Your task to perform on an android device: As a carpenter, I'm always interested in learning about new DIY projects, so open Youtube and search for How to Make a Workbench DIY Woodworking Video.
Image 0: 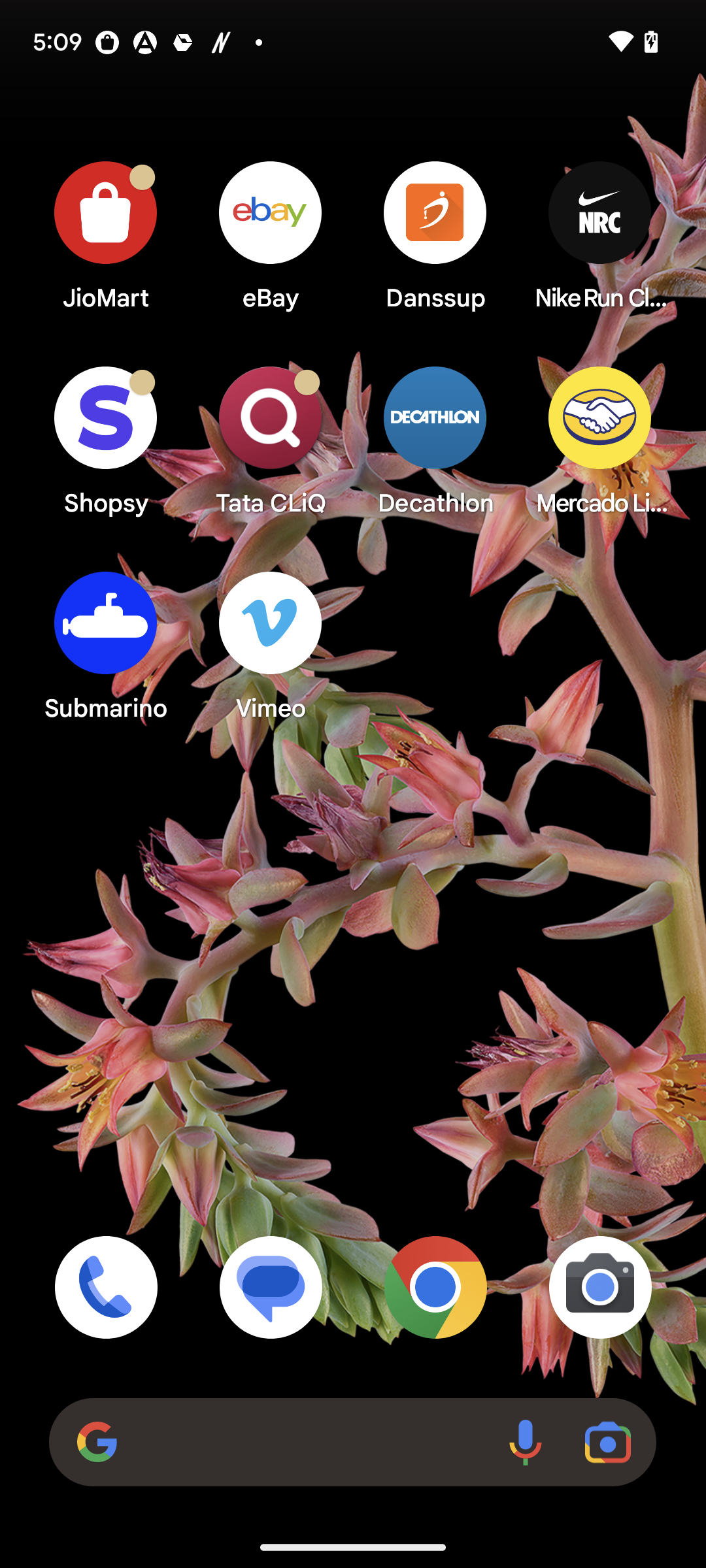
Open Youtube App
Step 0: open app "YouTube"
Image 1: 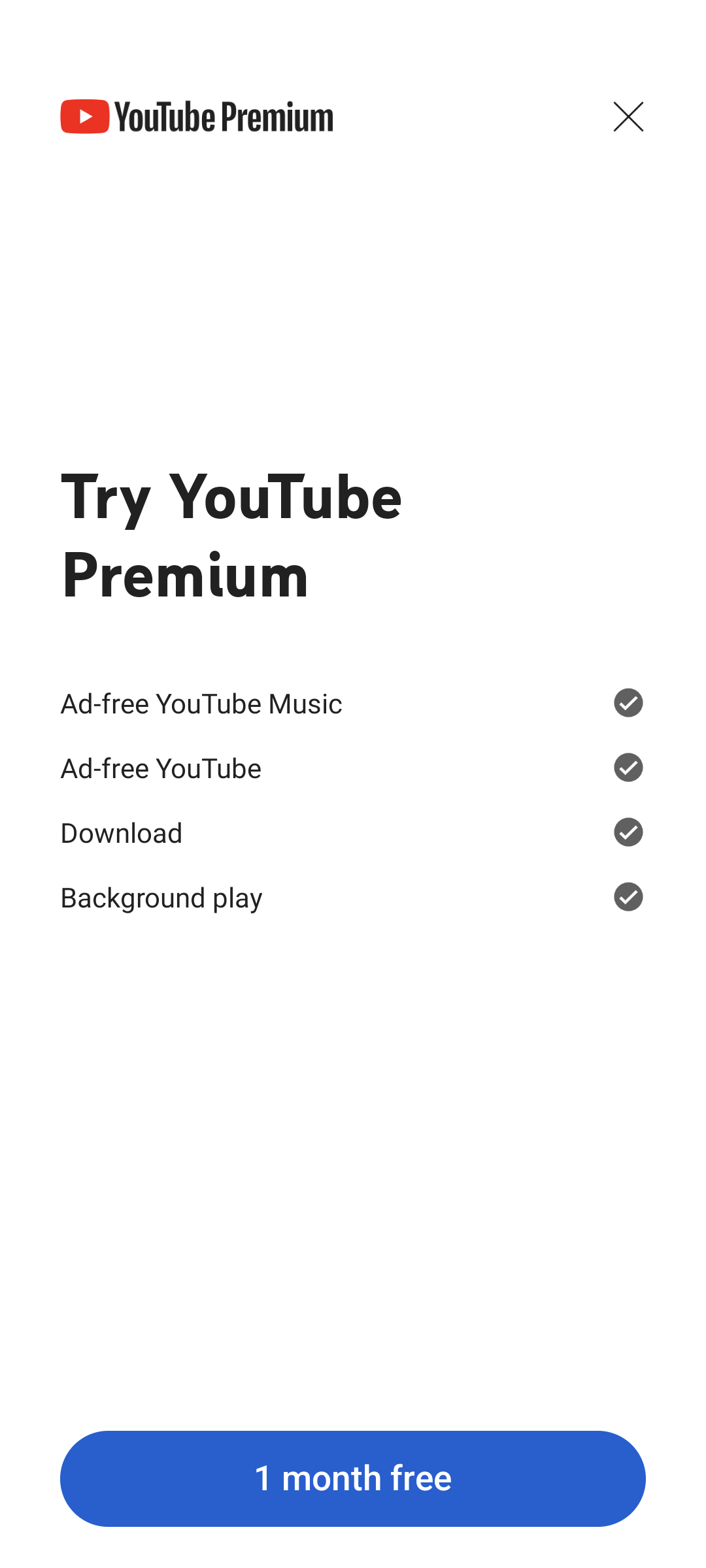
Click on the cross option at the top right corner of the screen
Step 1: click (628, 116)
Image 3: 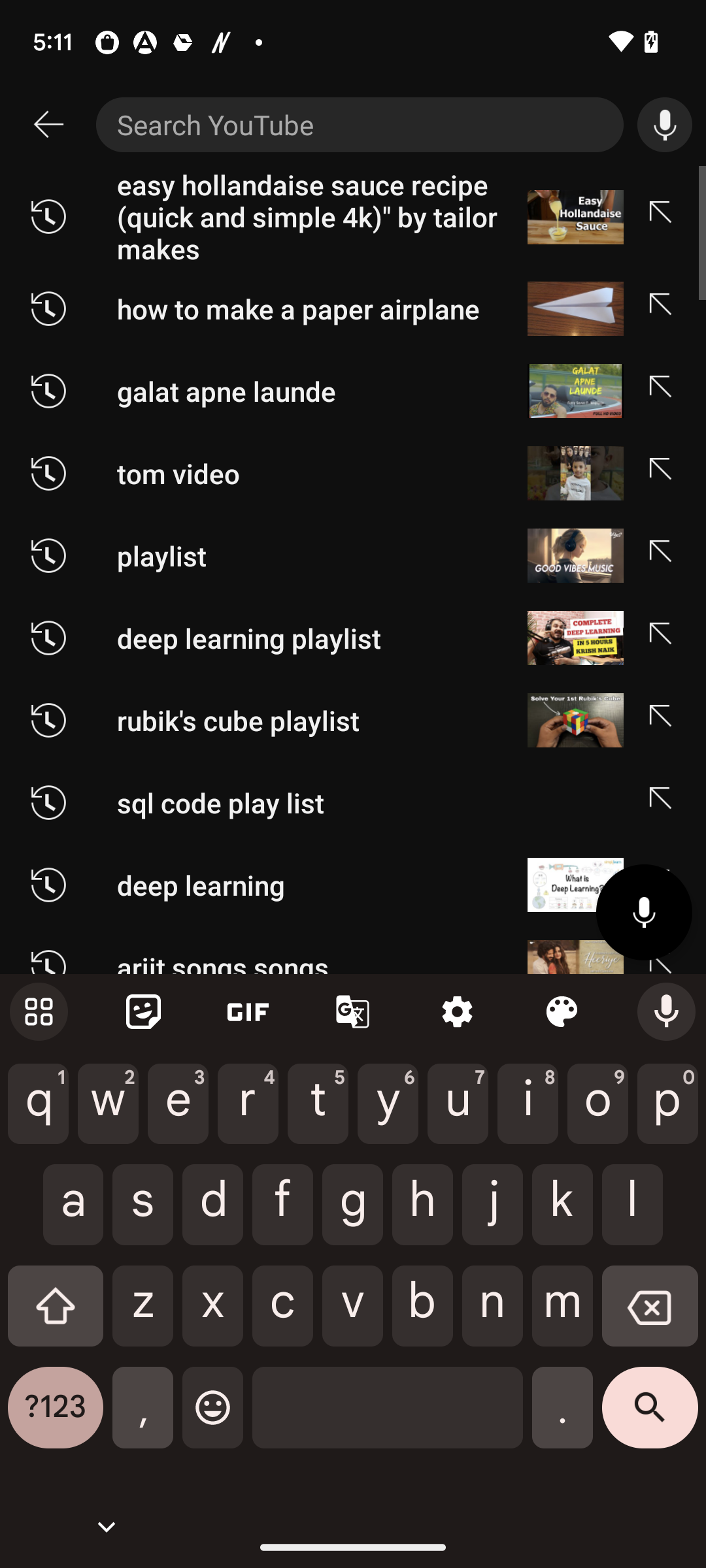
search for  How to Make a Workbench DIY Woodworking video
Step 3: type "How to Make a Workbench DIY Woodworking"
Image 5: 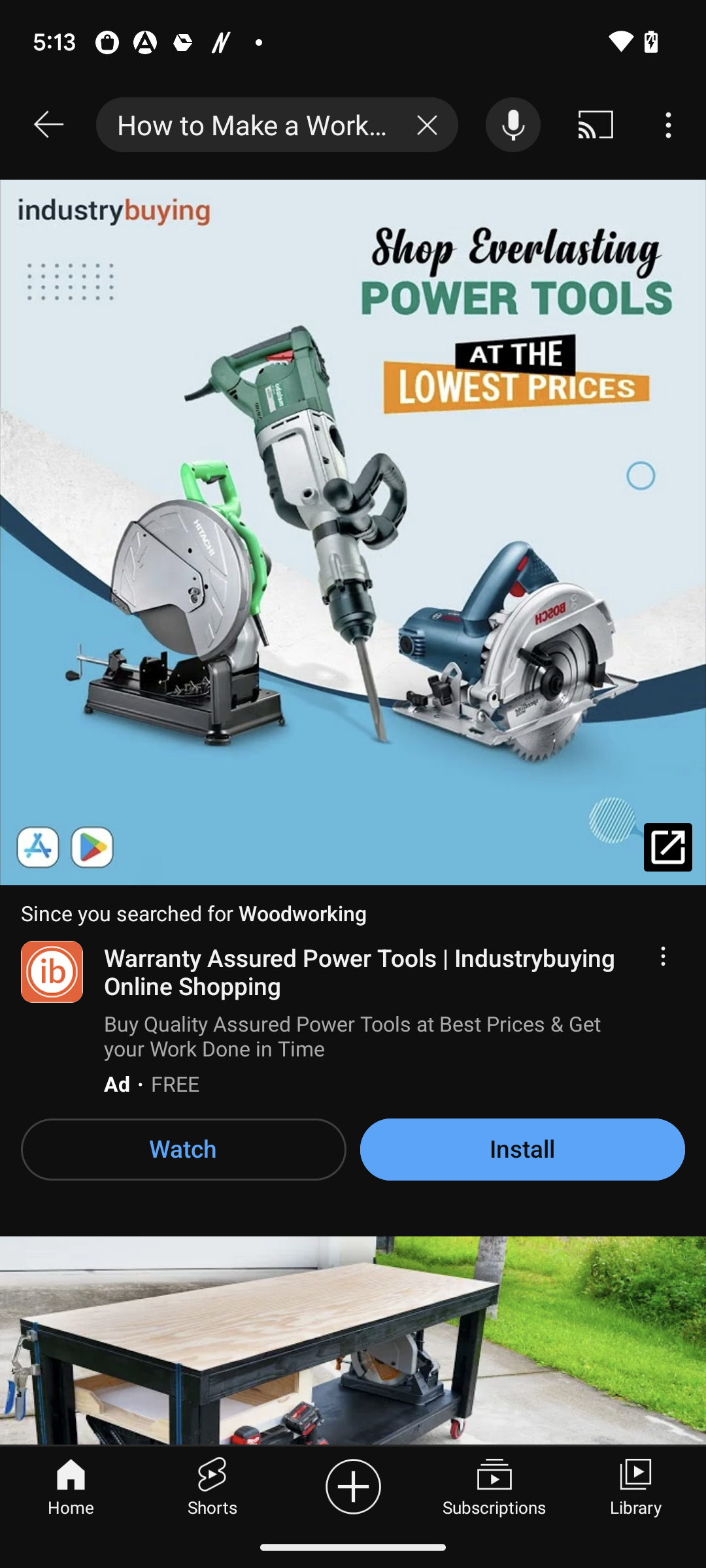
swipe up
Step 5: scroll down